Your task to perform on an android device: I shall start Running from tomorrow onwards, search for running shoes in the eBay app.
Image 0: 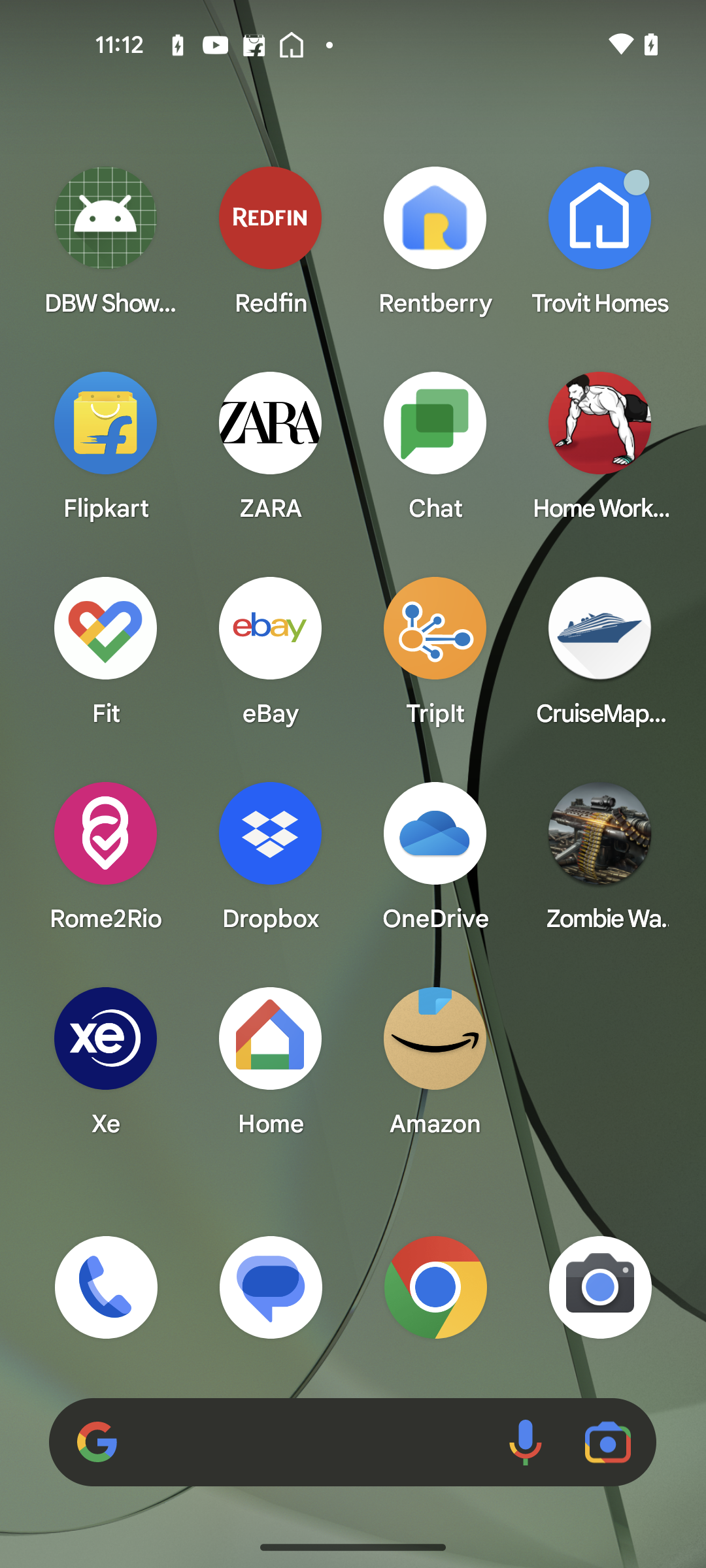
Open the eBay app
Step 0: open app "eBay"
Image 1: 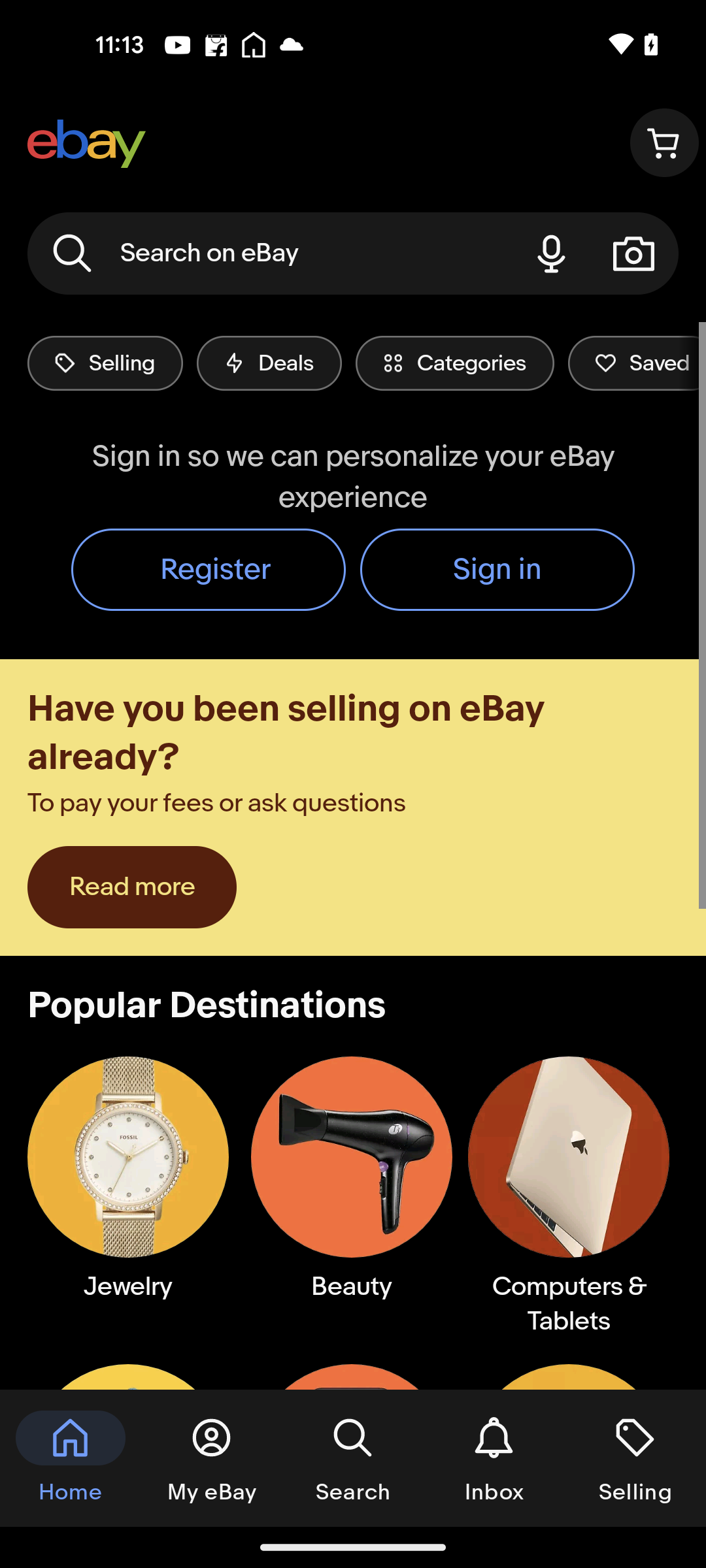
Go to the search bar at the top of the screen
Step 1: click (270, 253)
Image 2: 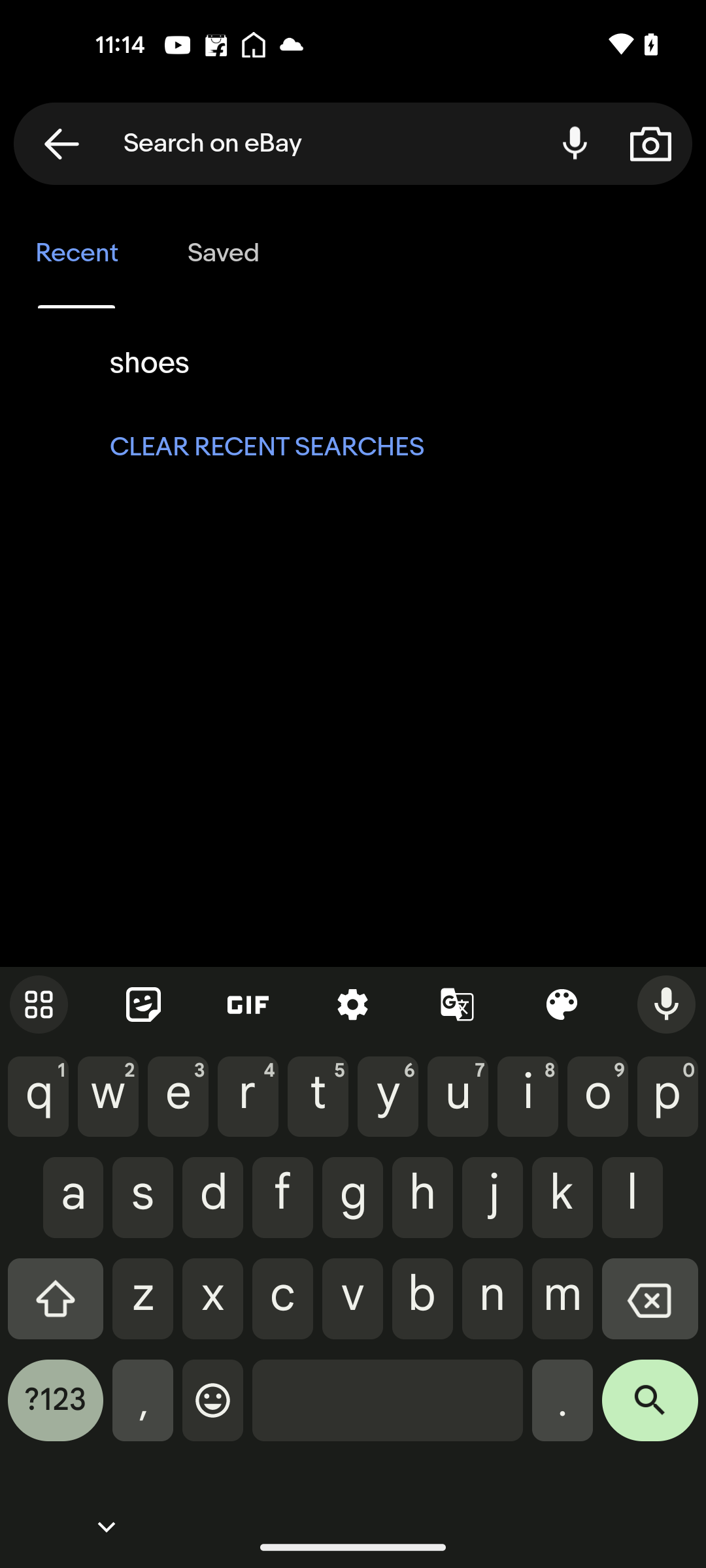
Type Running shoes in the search bar
Step 2: type "running shoes"
Image 3: 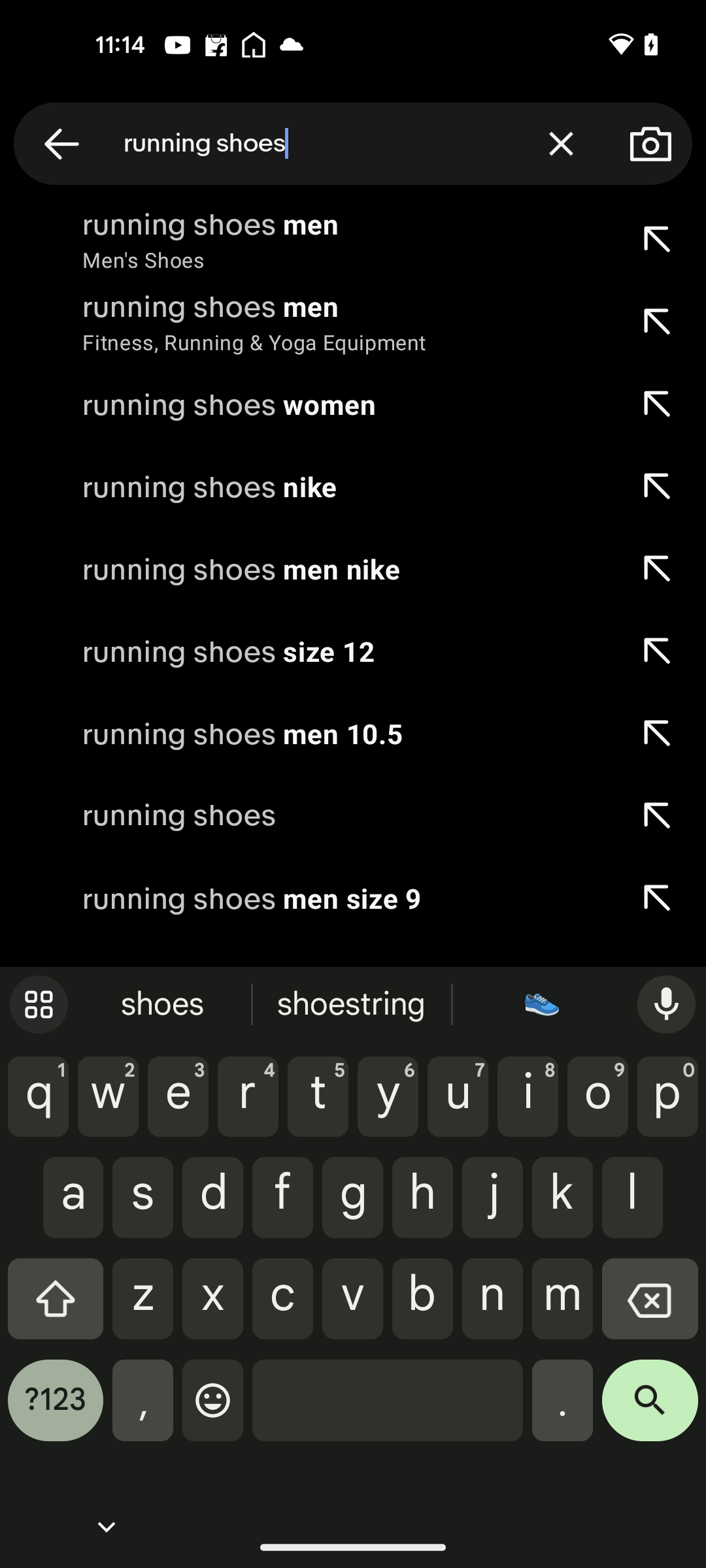
Click on the search button at the bottom right corner of the keyboard
Step 3: click (650, 1410)
Image 4: 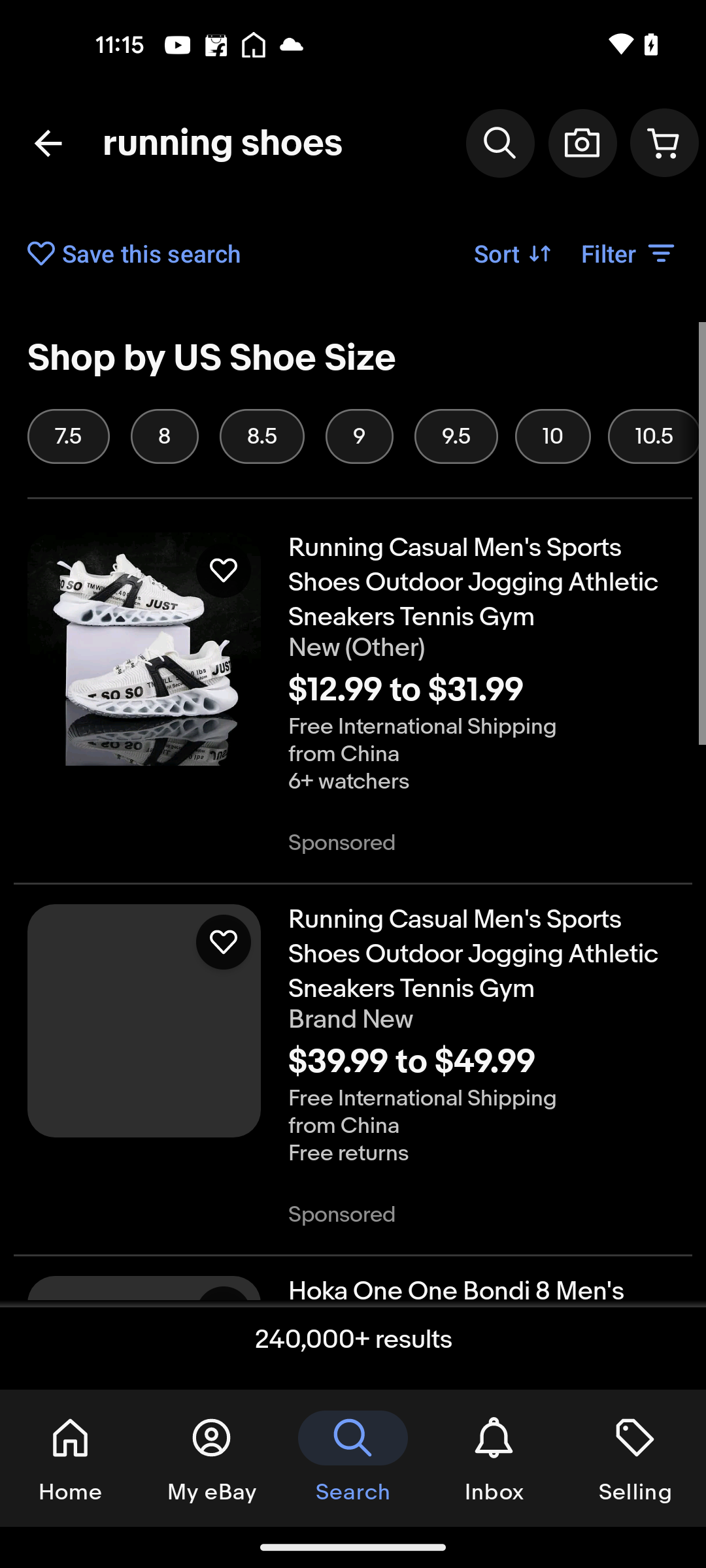
Click on the search button at the bottom right corner of the keyboard
Step 4: wait